Your task to perform on an android device: View the description of the "Adjustable aluminum laptop stand desk in black color" on the GlobalSources app.
Image 0: 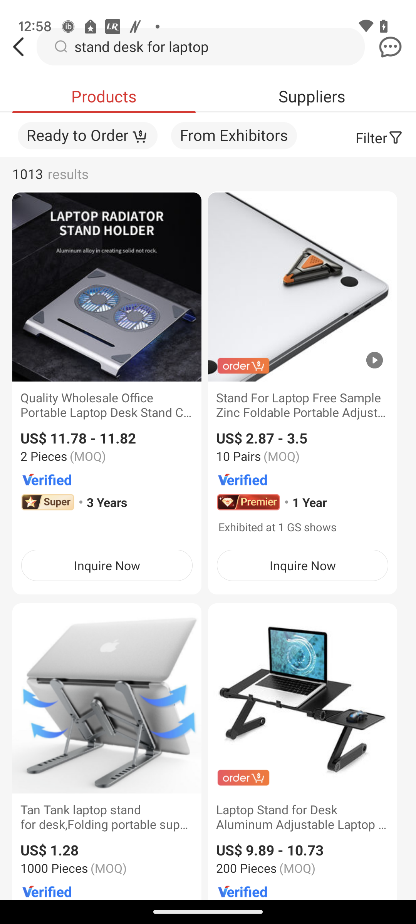
Click on the image of " adjustable aluminum laptop stand desk in black color" on the right side in the second row.
Step 0: click (279, 688)
Image 1: 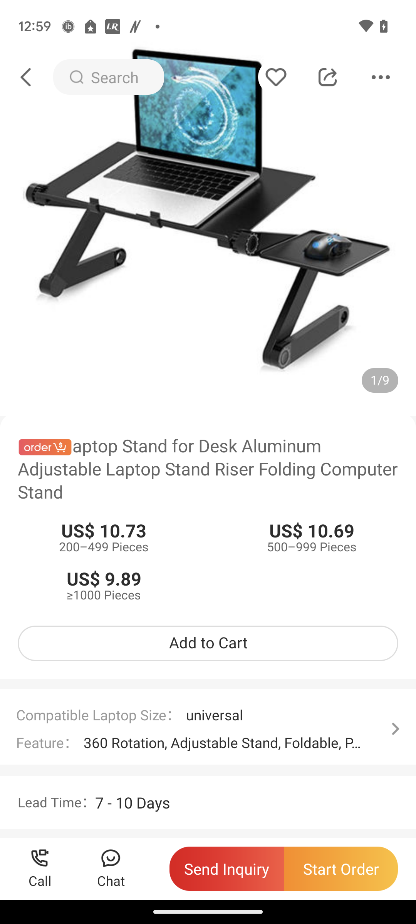
Scroll up
Step 1: scroll down
Image 2: 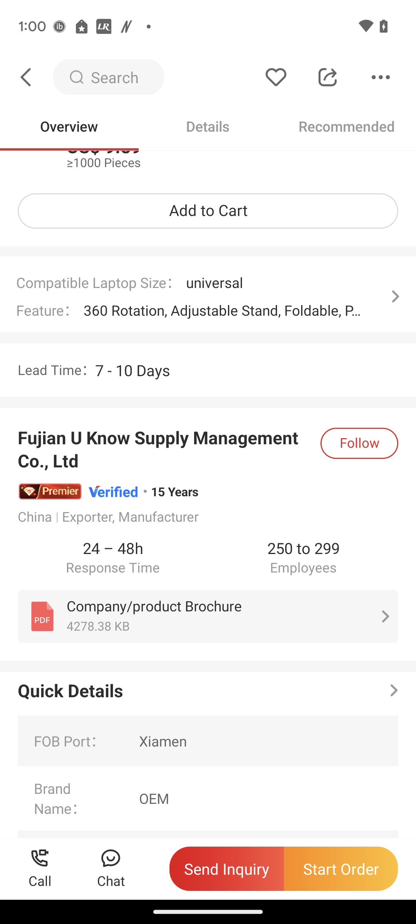
Click on the tab "Details".
Step 2: click (208, 126)
Image 3: 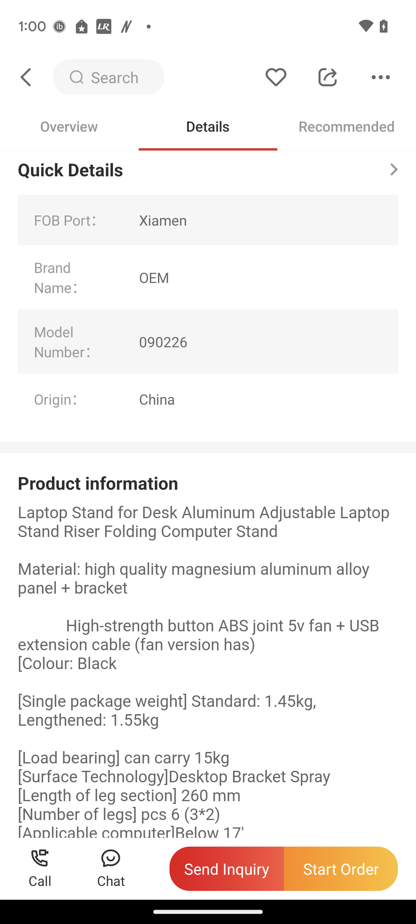
Scroll up
Step 3: scroll down
Image 4: 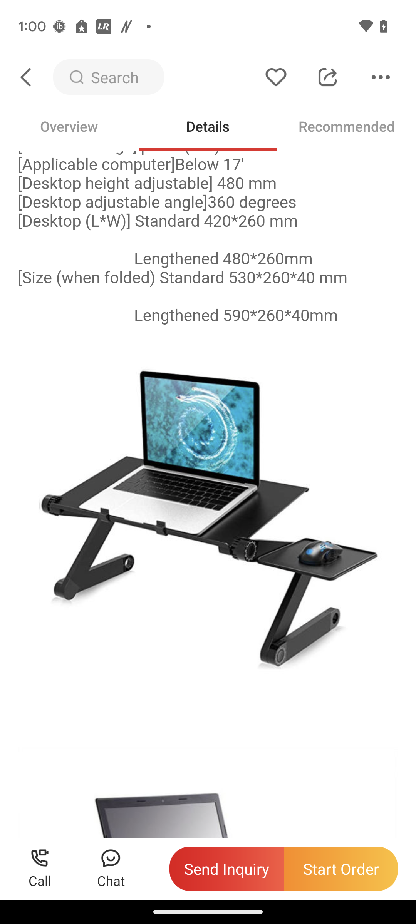
Scroll up
Step 4: scroll down
Image 5: 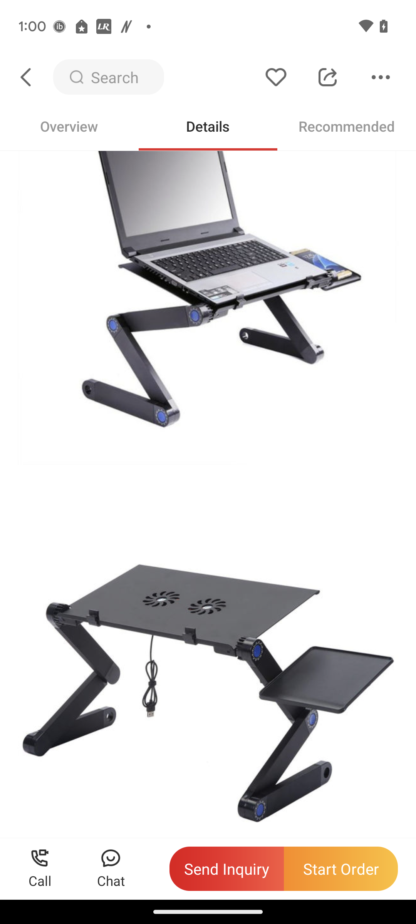
Scroll up
Step 5: scroll down